Your task to perform on an android device: Using the Blinkit app, I would like to examine the things that have been added to the shopping cart.
Image 1: 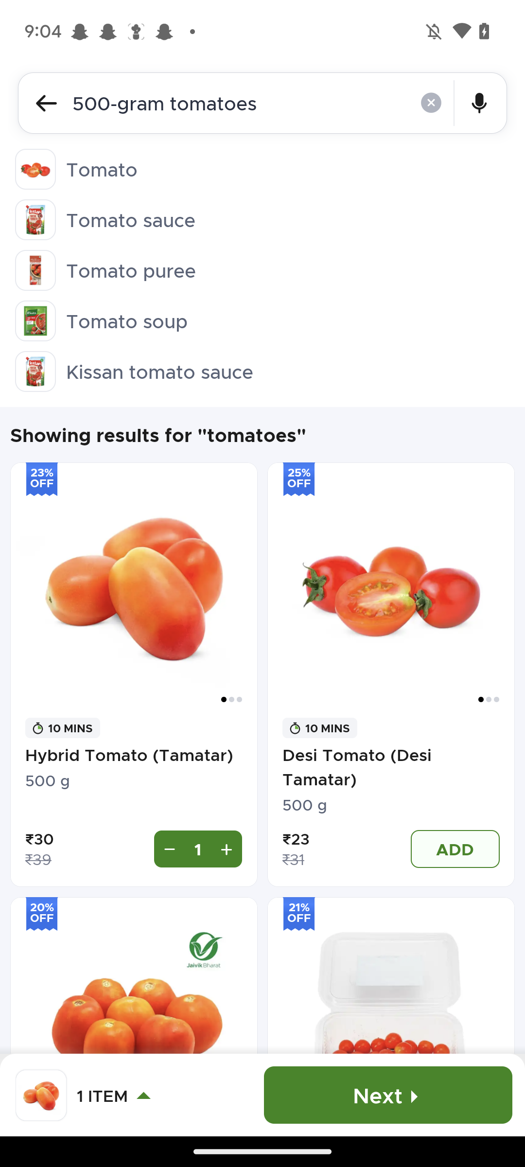
Click on Next 
Step 1: click (377, 1095)